Your task to perform on an android device: I want to edit my photo with a playa filter
Image 1: 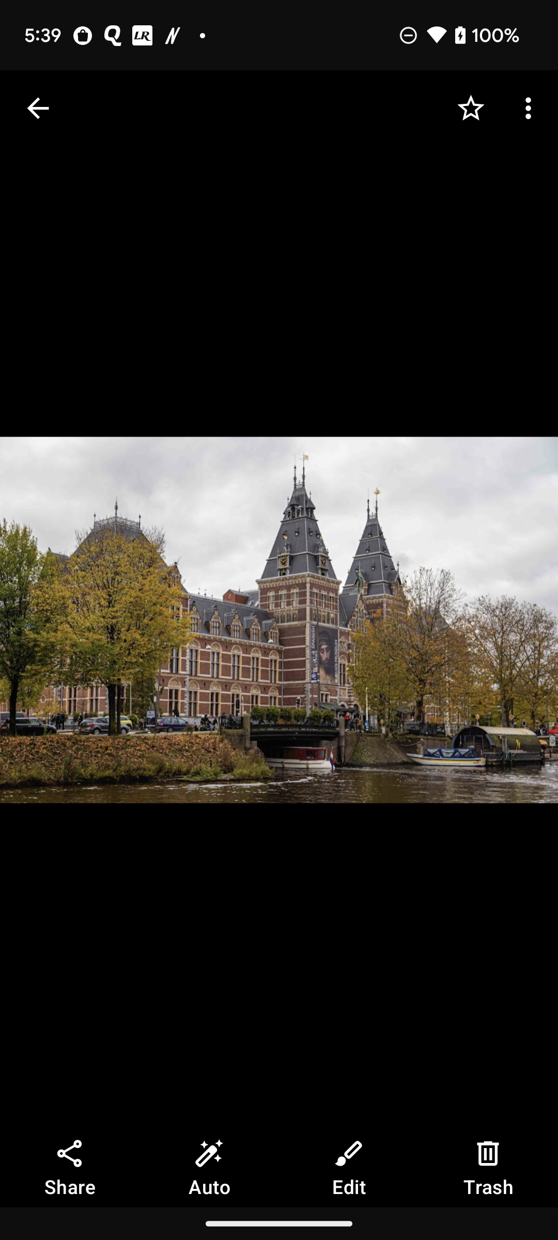
Click on the Edit icon at the bottom of the screen
Step 1: click (349, 1169)
Image 3: 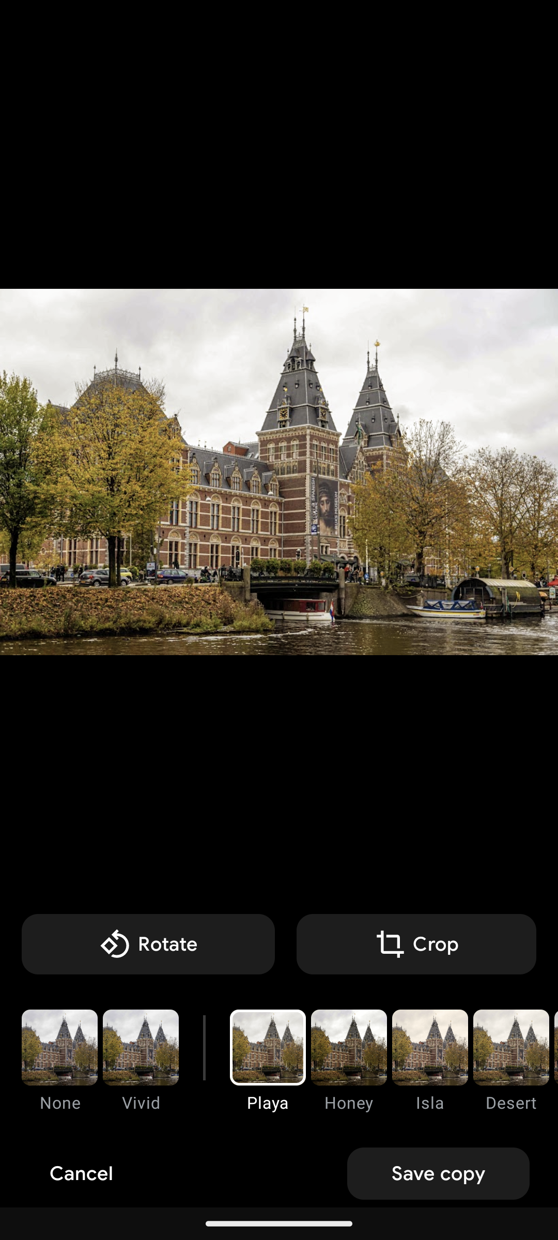
Click on the Save copy option at the bottom right of the screen
Step 3: click (438, 1173)